Your task to perform on an android device: In this autumn season, I am planning a two-day tour in the month of October for the dates of October 21st and 22nd on Vancouver Island. So search for 2 hotel rooms for 3 adults for my planned dates and location on the Tripadvisor app.
Image 0: 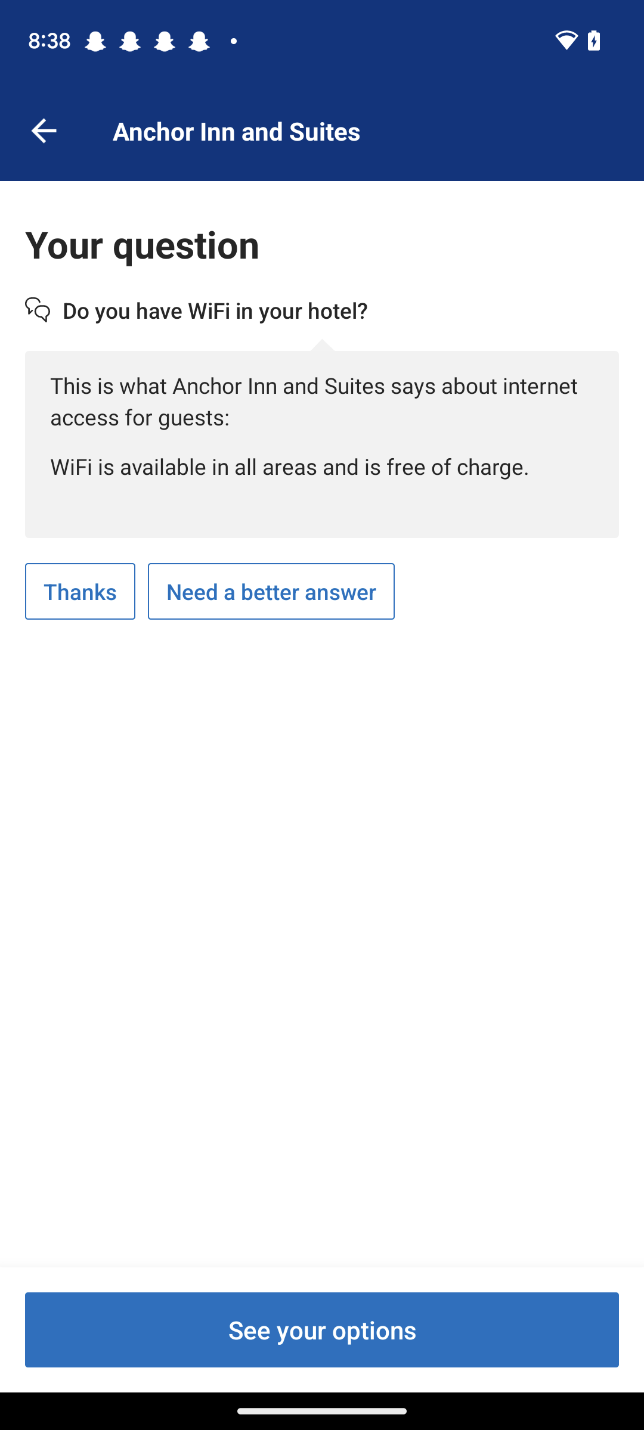
Open the TripAdvisor App.
Step 0: open app "Tripadvisor"
Image 1: 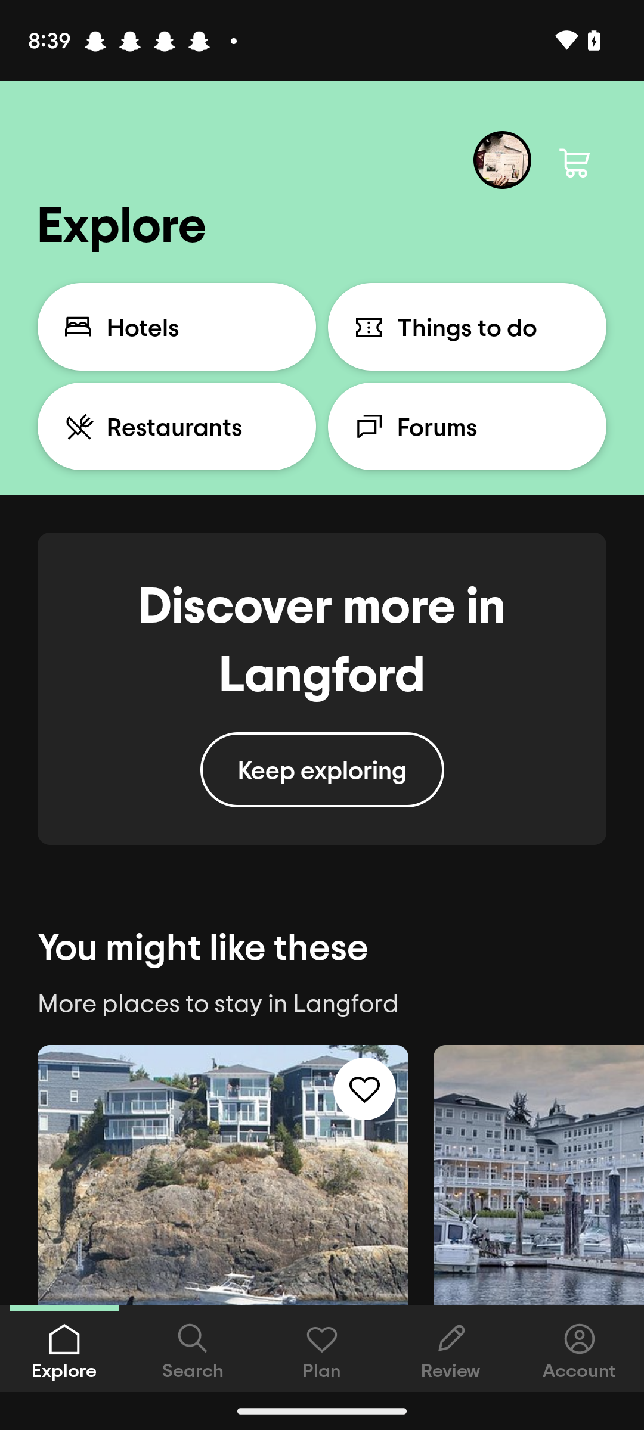
Click on the Tab Hotels.
Step 1: click (177, 327)
Image 2: 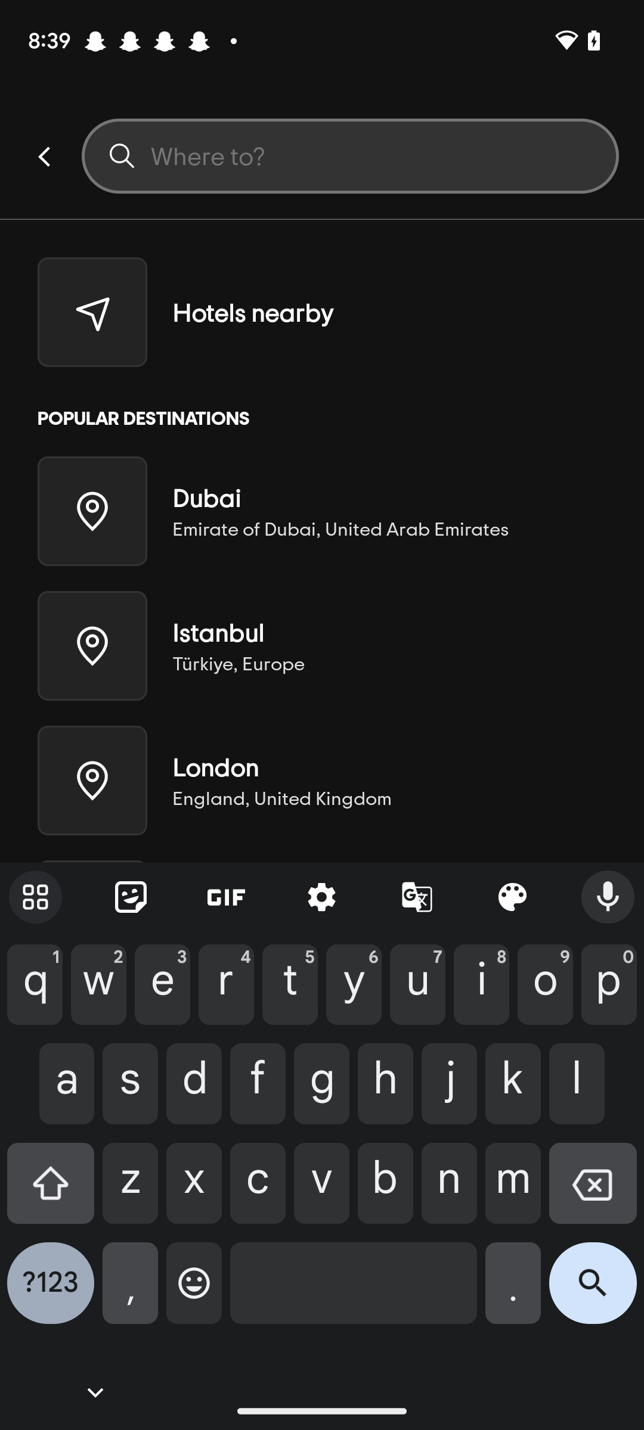
Type Vancouver Island in the search box.
Step 2: type "Vancouver Island"
Image 3: 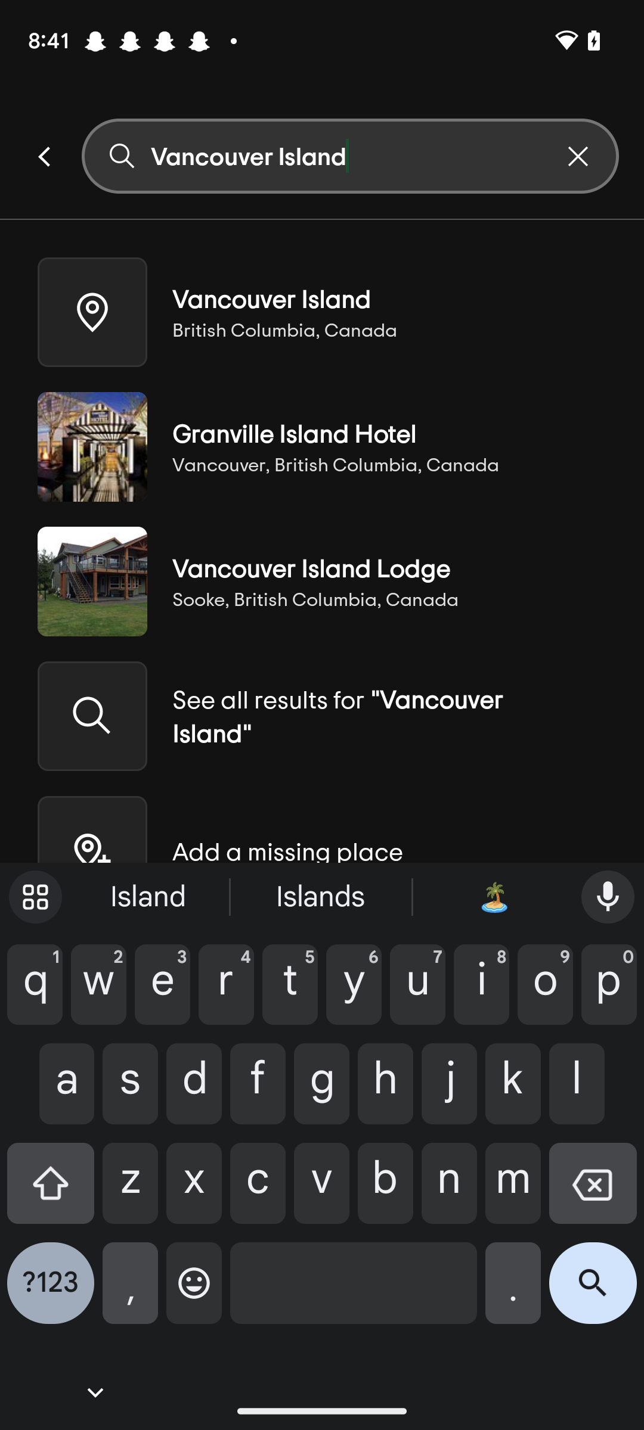
Click on the search icon at the bottom right corner of the Keyboard.
Step 3: click (593, 1292)
Image 4: 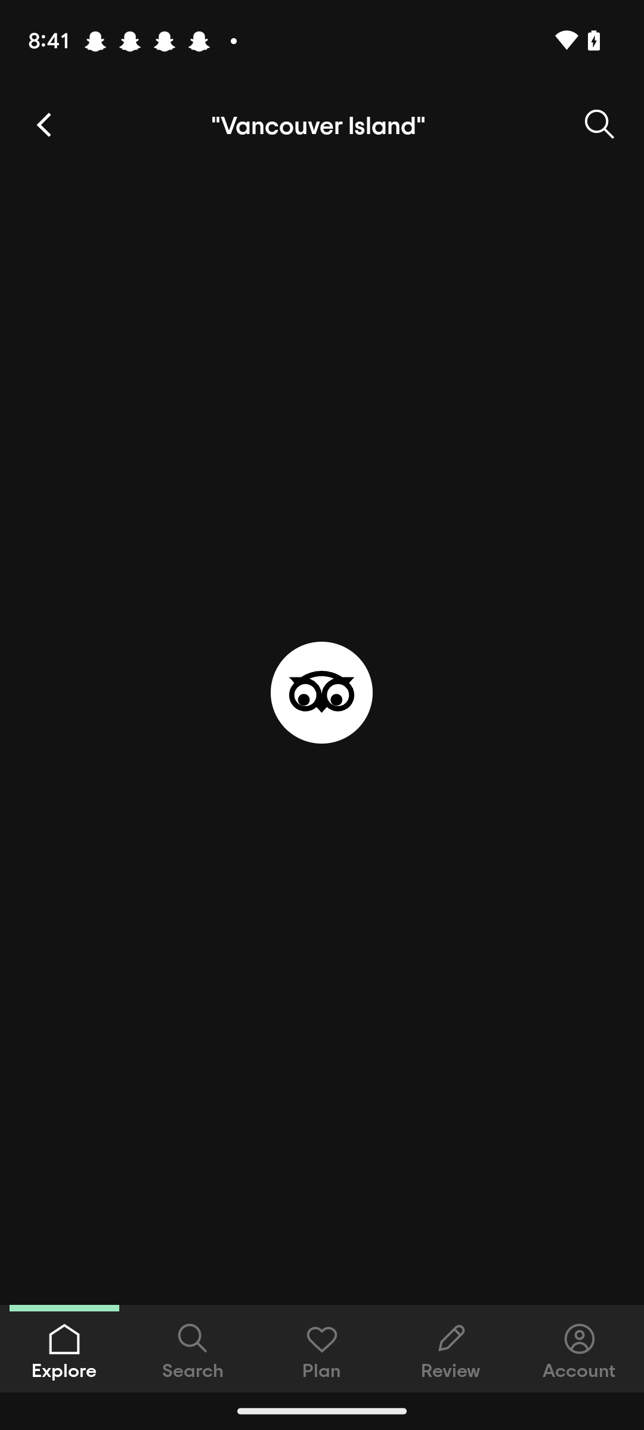
Click on the search icon at the bottom right corner of the Keyboard.
Step 4: wait
Image 5: 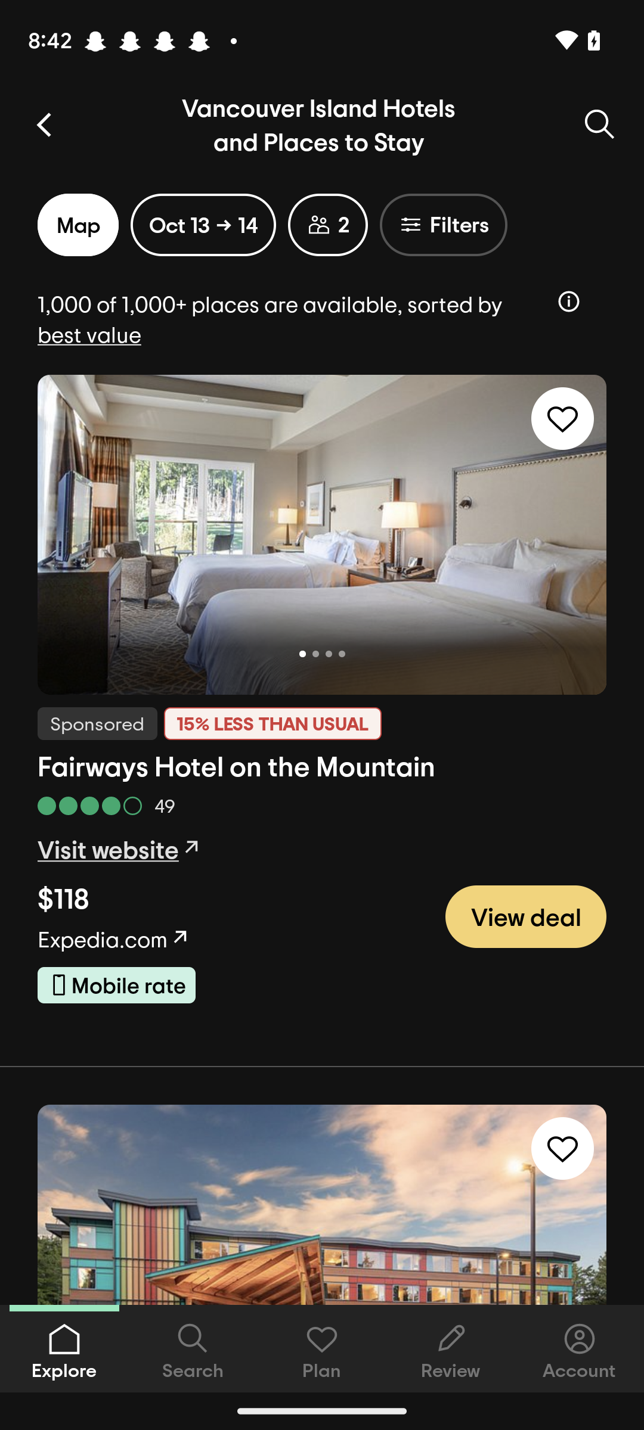
Click on the Dates tab.
Step 5: click (203, 225)
Image 6: 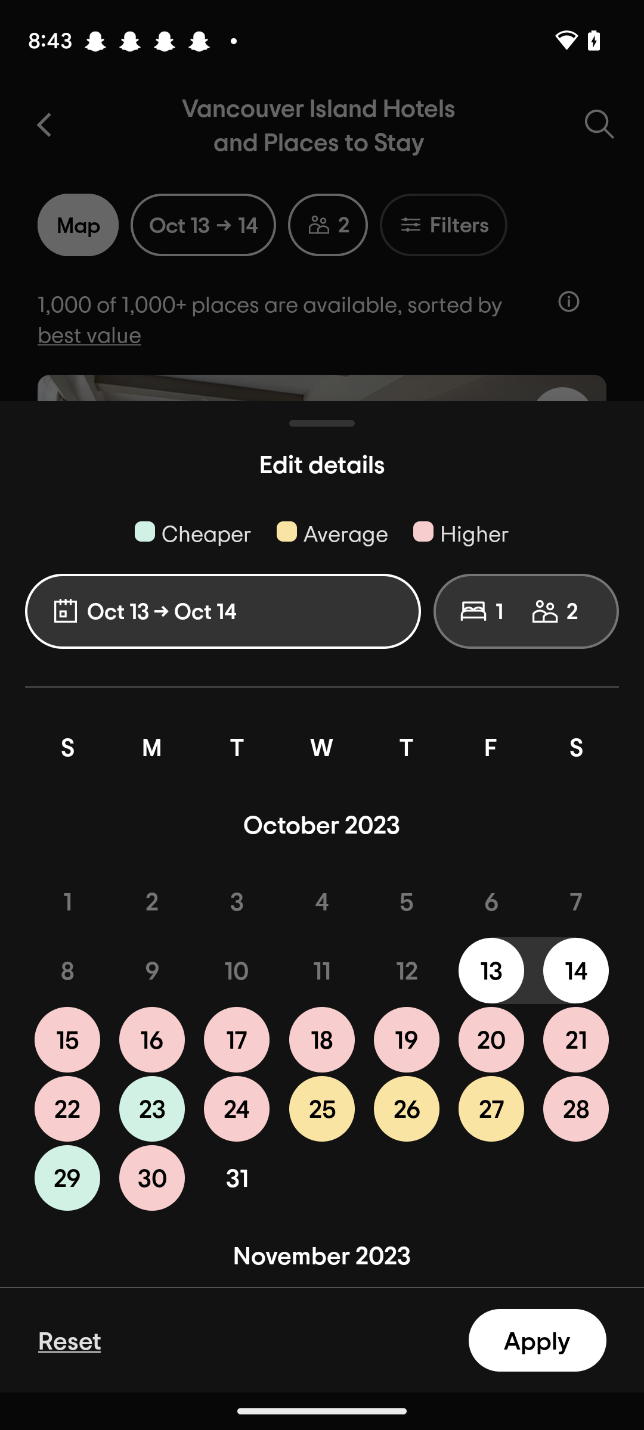
Click on the dates of October 21st and 22nd.
Step 6: click (576, 1040)
Image 7: 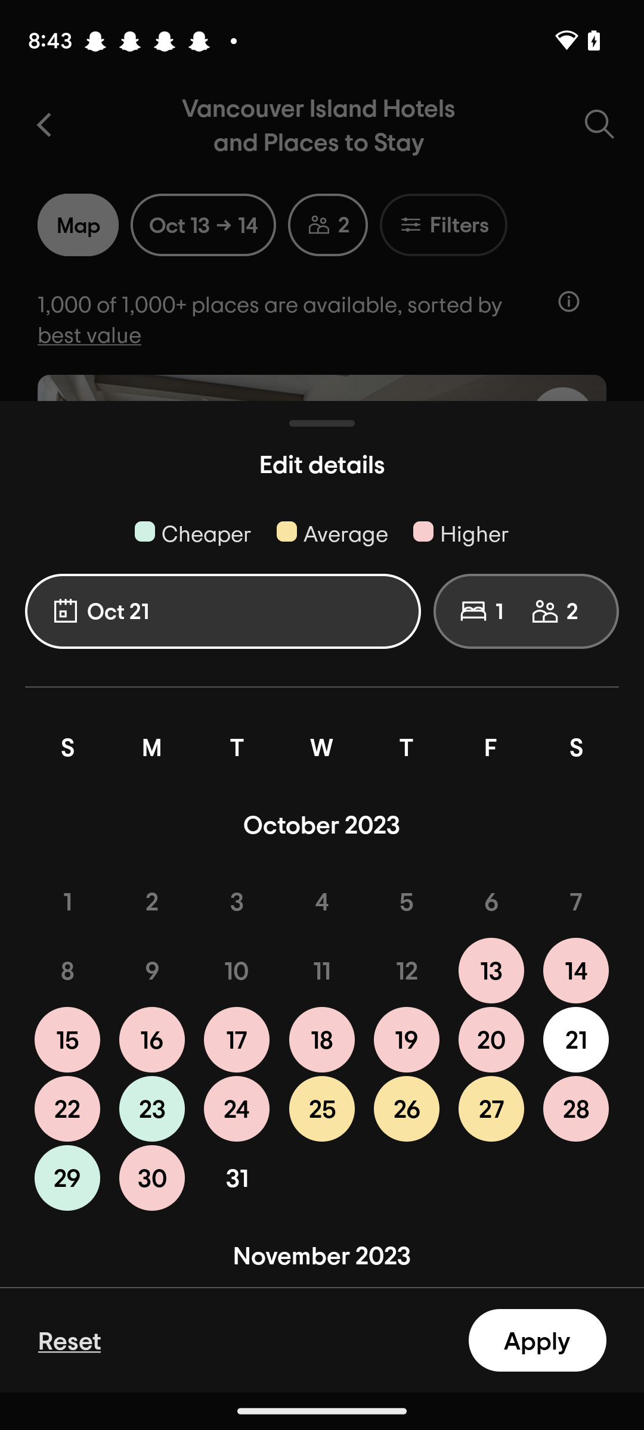
Click on the dates of October 21st and 22nd.
Step 7: click (67, 1109)
Image 8: 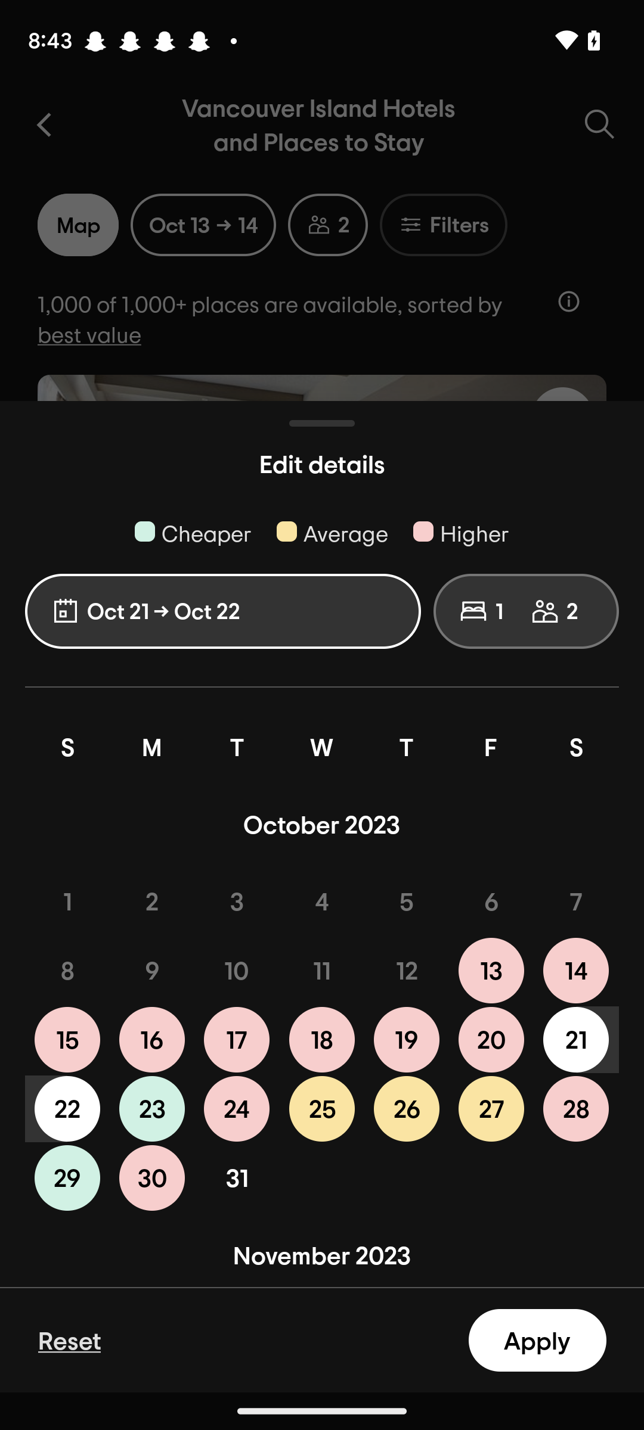
Click on the person icon.
Step 8: click (562, 611)
Image 9: 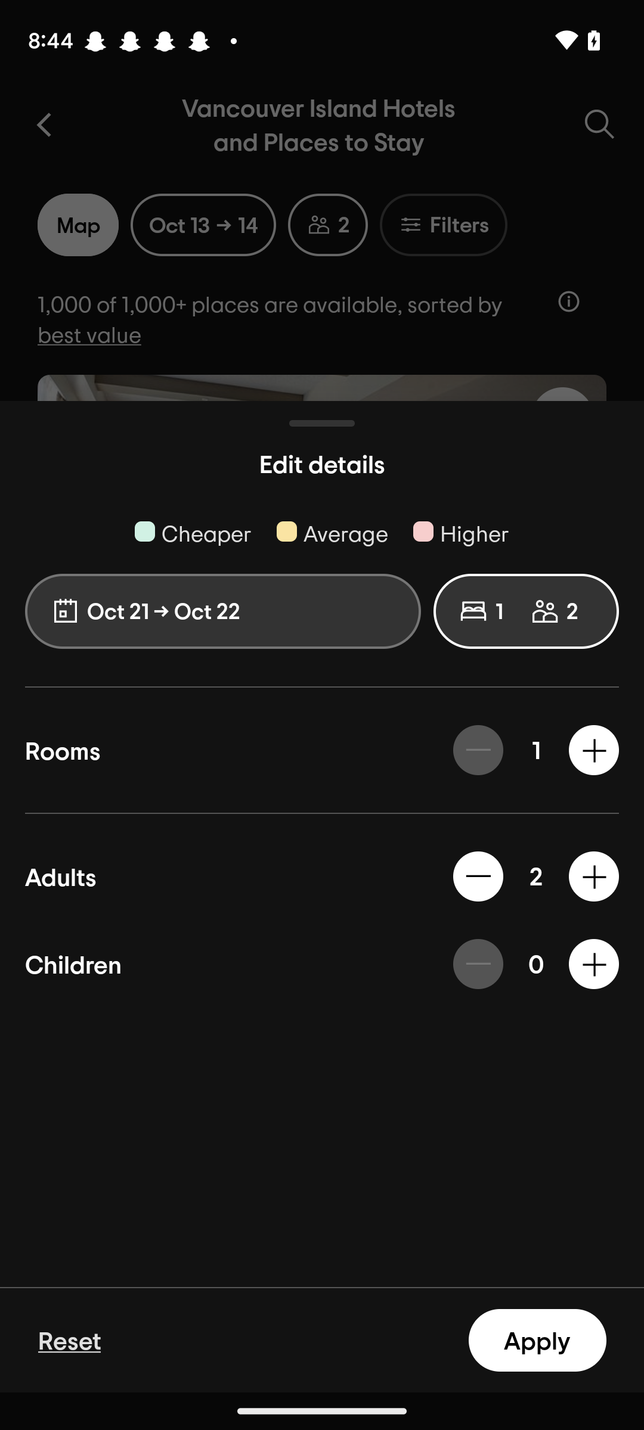
Click on the + icon on the right side of the rooms tab.
Step 9: click (593, 750)
Image 10: 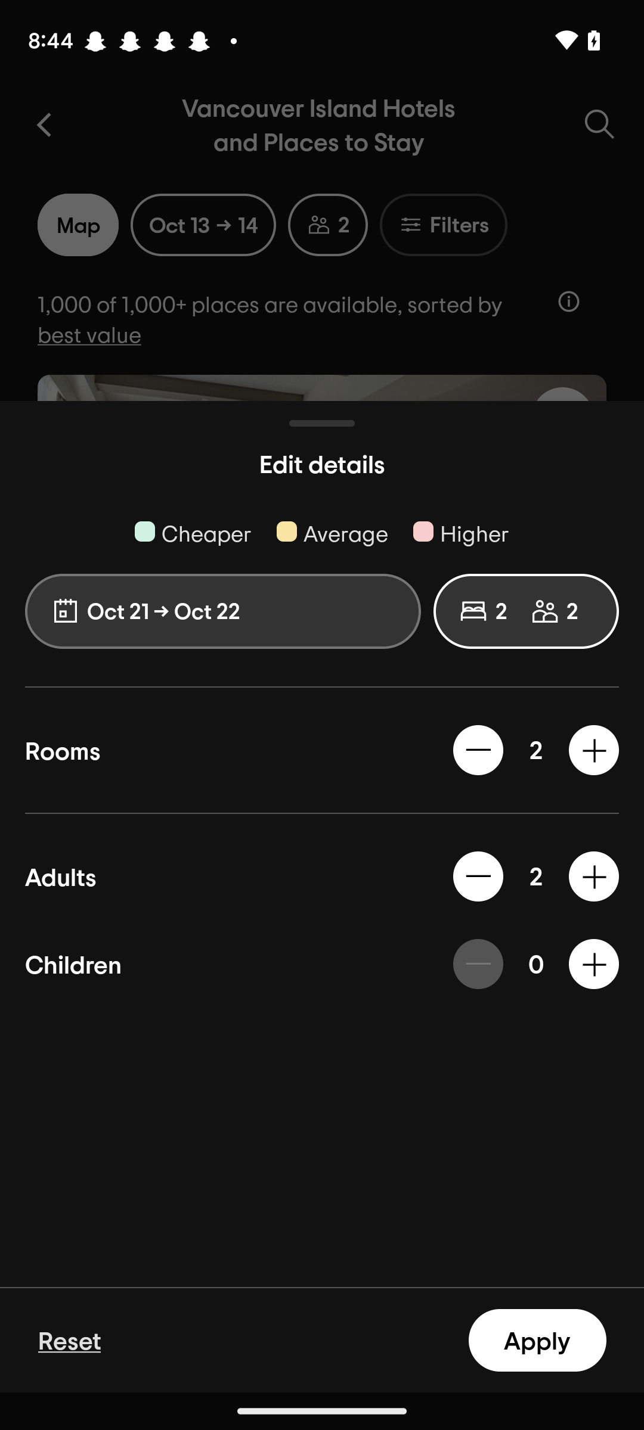
Click on the + icon on the right side of the Adults tab.
Step 10: click (593, 876)
Image 11: 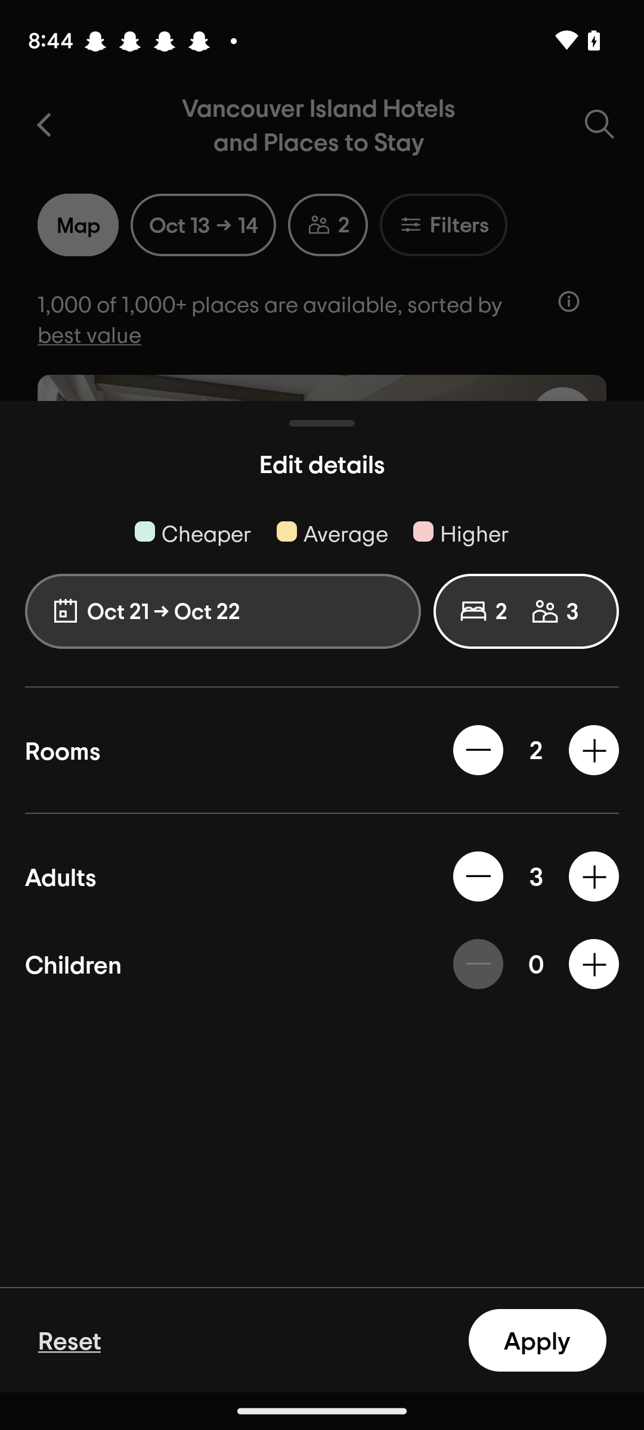
Click on the Apply tab at the bottom right corner of the screen.
Step 11: click (537, 1340)